Your task to perform on an android device: As I am also going to visit Brinnington on my trip to London, I should use the Omio app to look up the train schedules from London to Brinnington on the 15th November 2023 and return date of 20th November 2023.
Image 0: 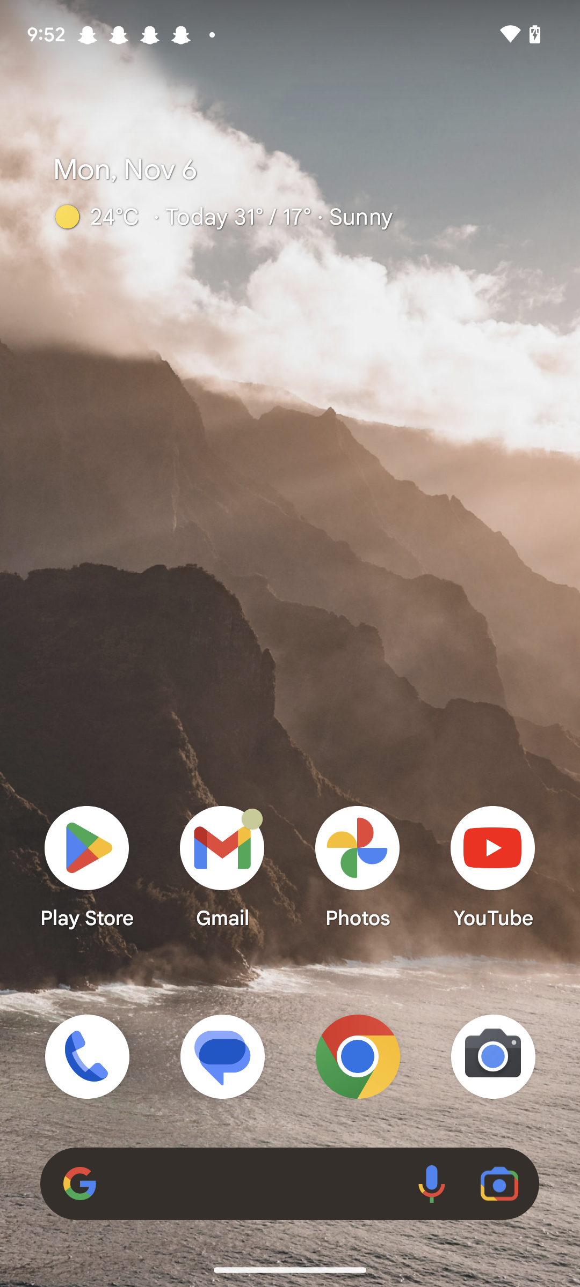
Open the omio app
Step 0: open app "Omio"
Image 1: 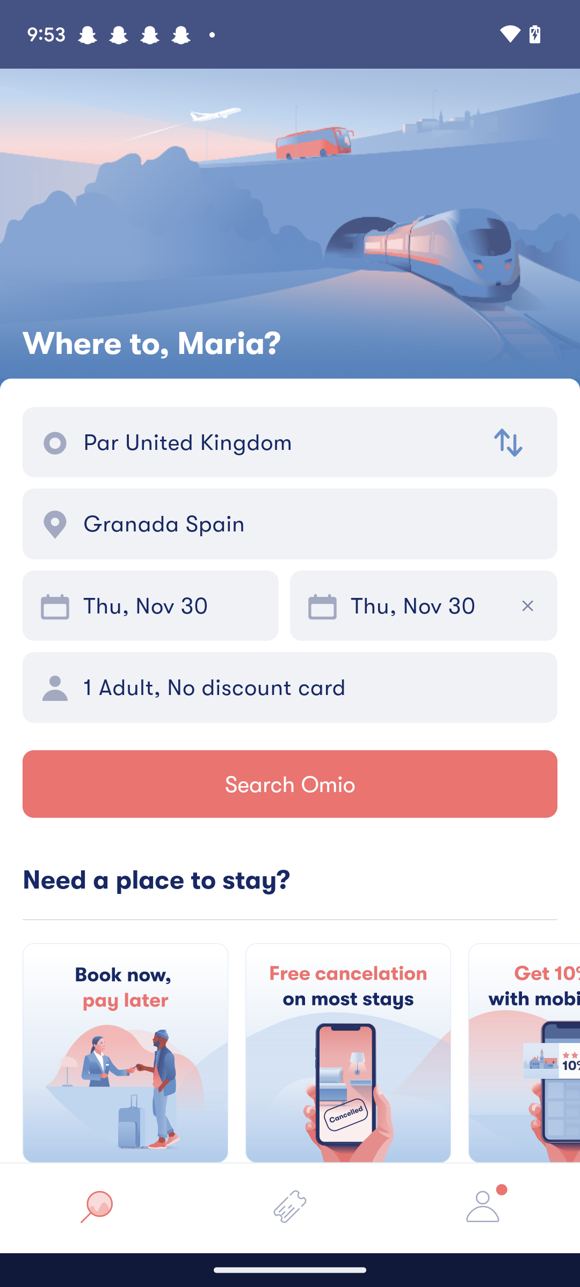
Click on the origin text box
Step 1: click (279, 442)
Image 2: 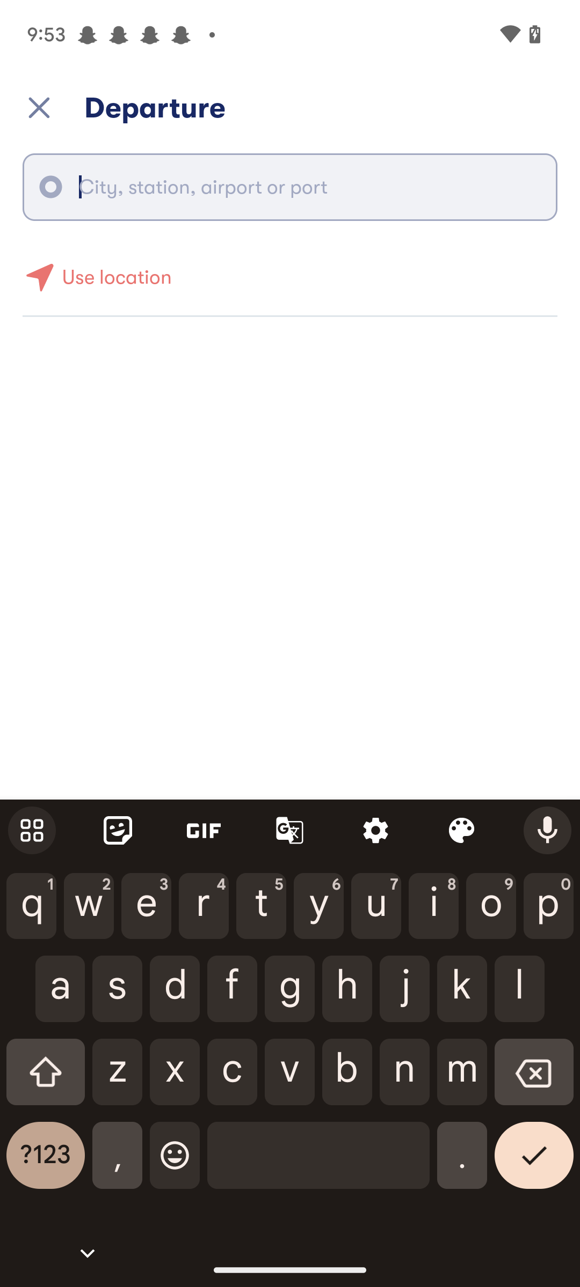
Search for london
Step 2: type "London"
Image 3: 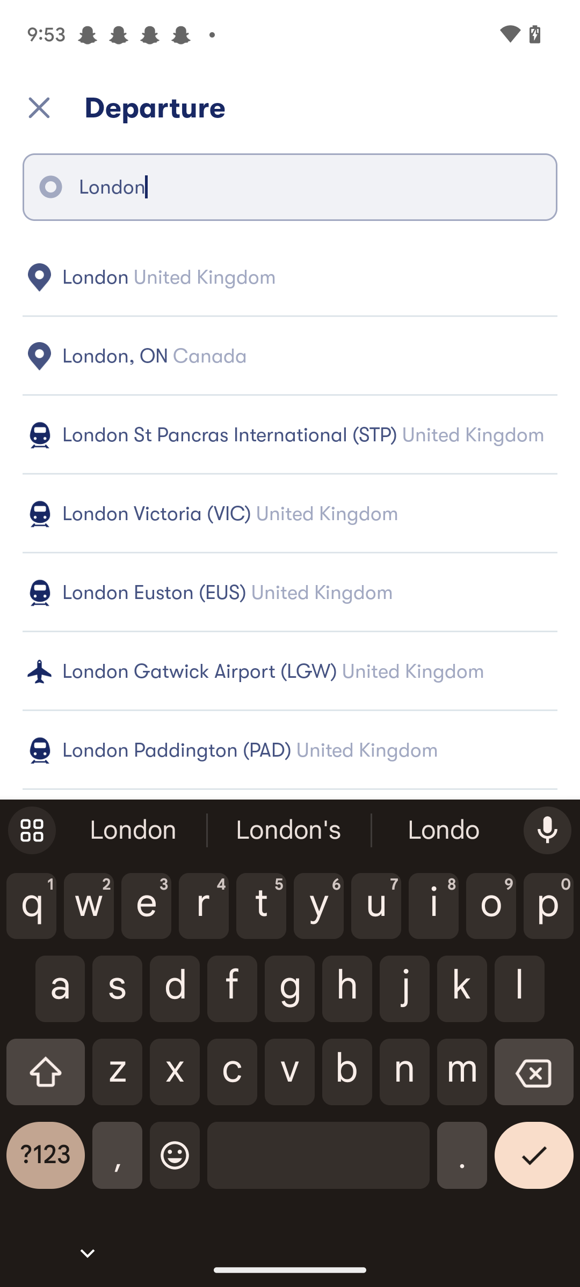
Click on the first result
Step 3: click (307, 277)
Image 4: 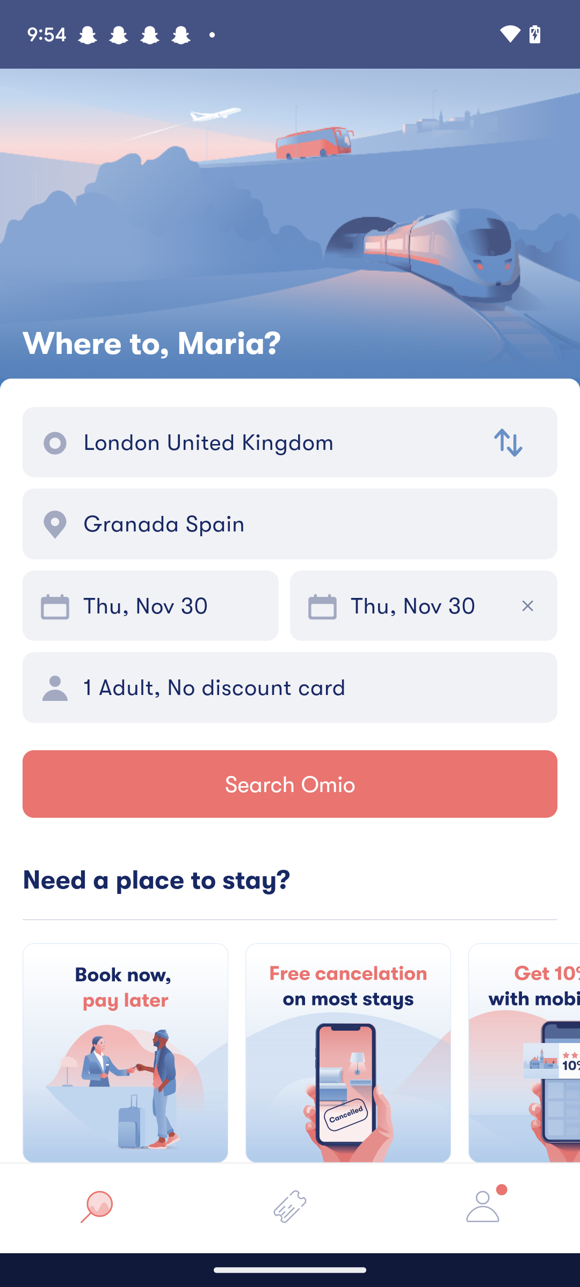
Click on the destination text box 
Step 4: click (312, 523)
Image 5: 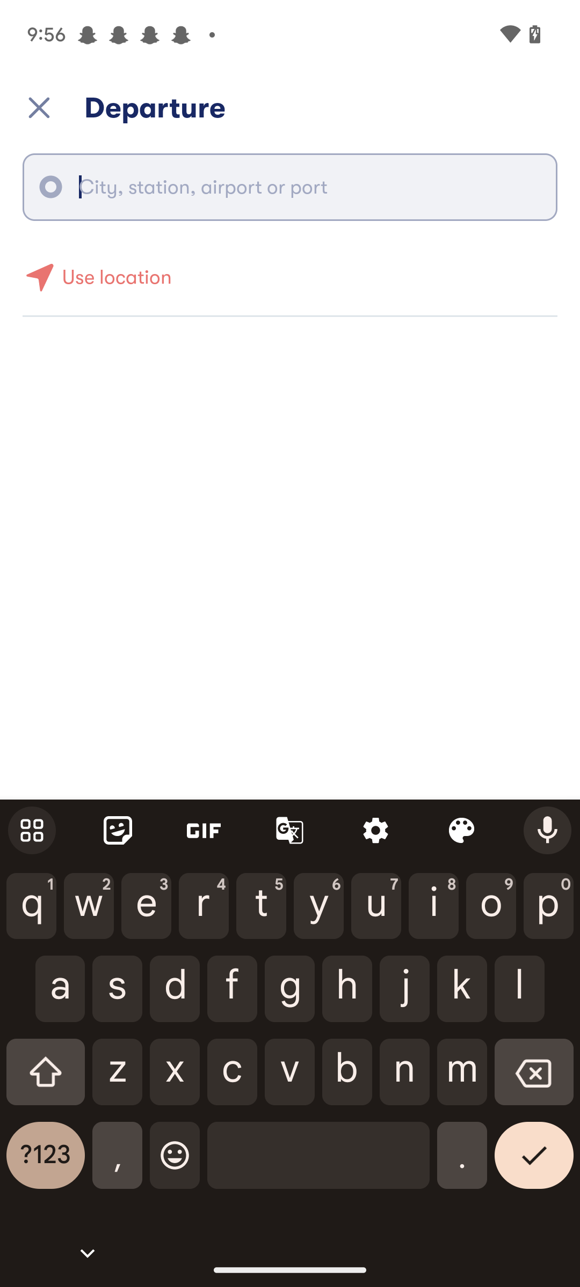
Search for Brinnington
Step 5: type "Brinnington"
Image 6: 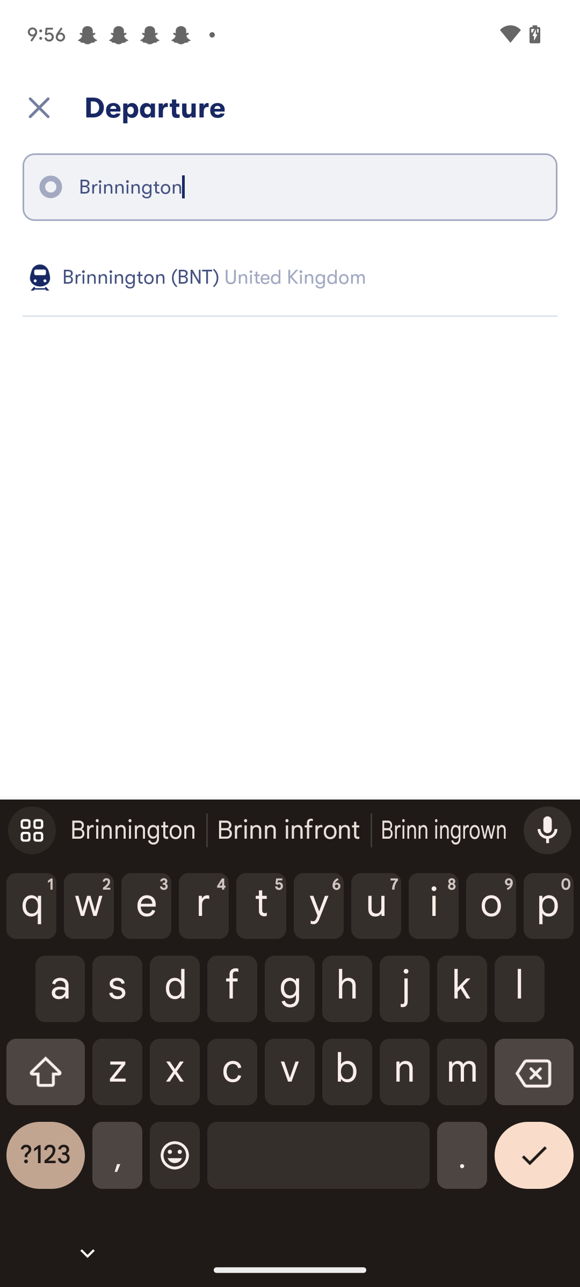
Click on the Brinnington (BNT) United Kingdom
Step 6: click (307, 277)
Image 7: 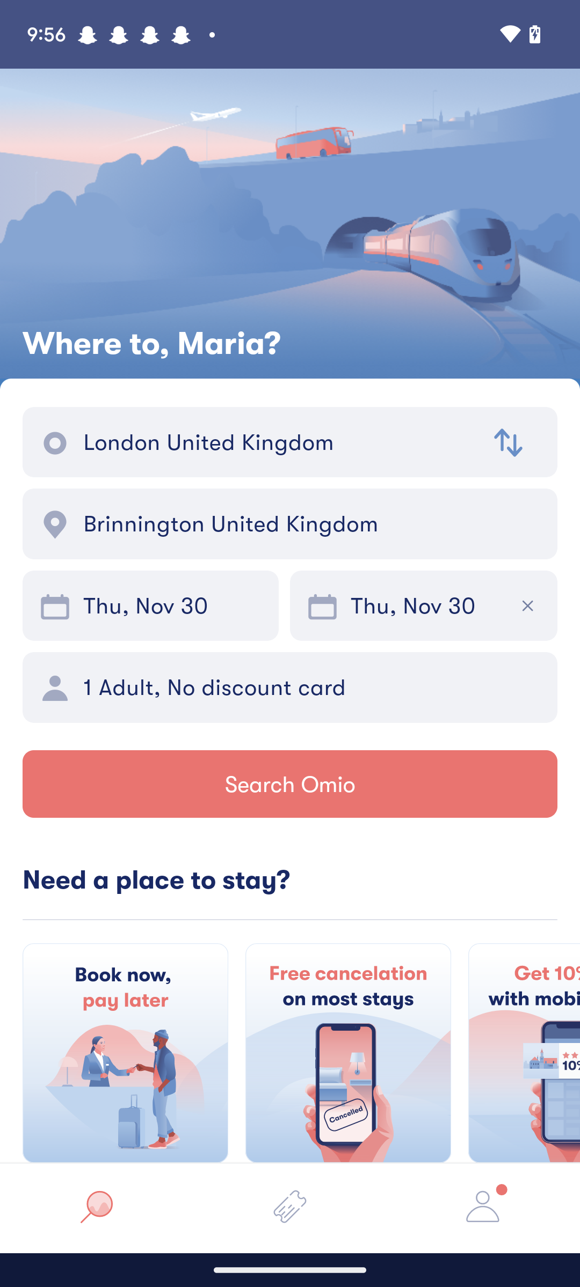
Click on the departure date section
Step 7: click (173, 605)
Image 8: 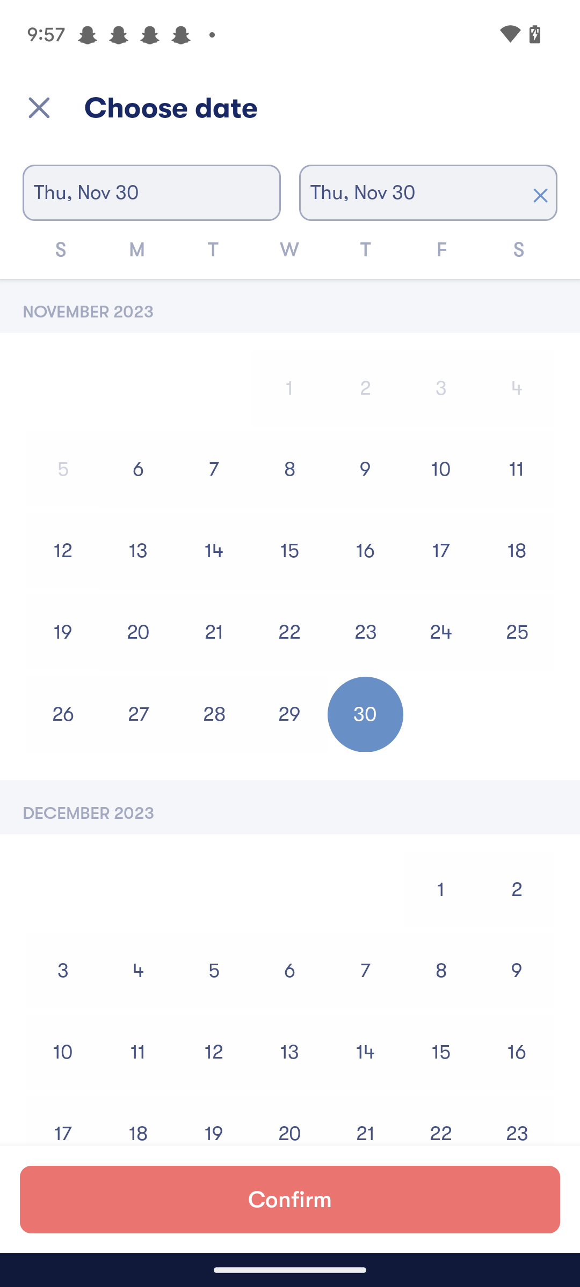
Select the departure date as 15 november 2023
Step 8: click (289, 551)
Image 9: 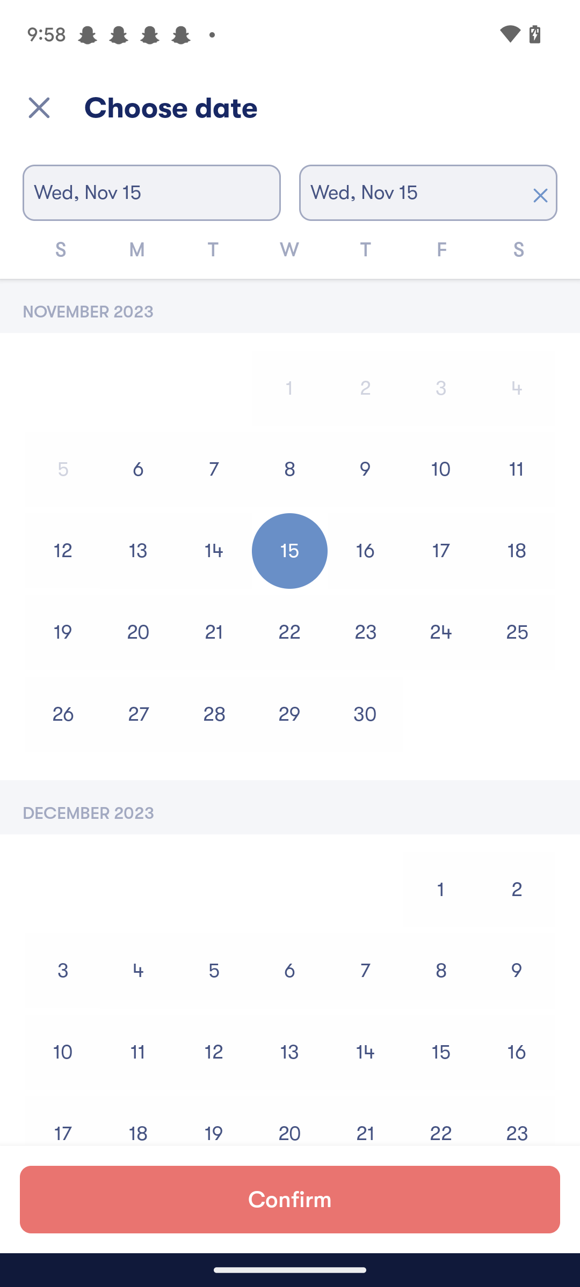
Click on the confirm button
Step 9: click (290, 1199)
Image 10: 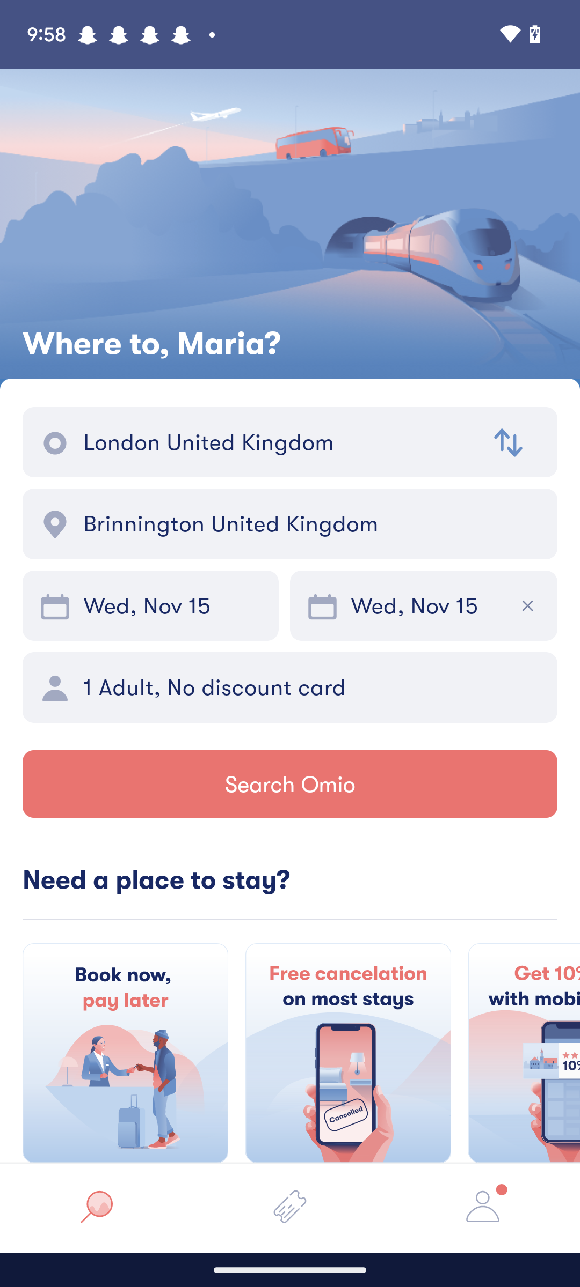
Click on the arrival date section
Step 10: click (435, 605)
Image 11: 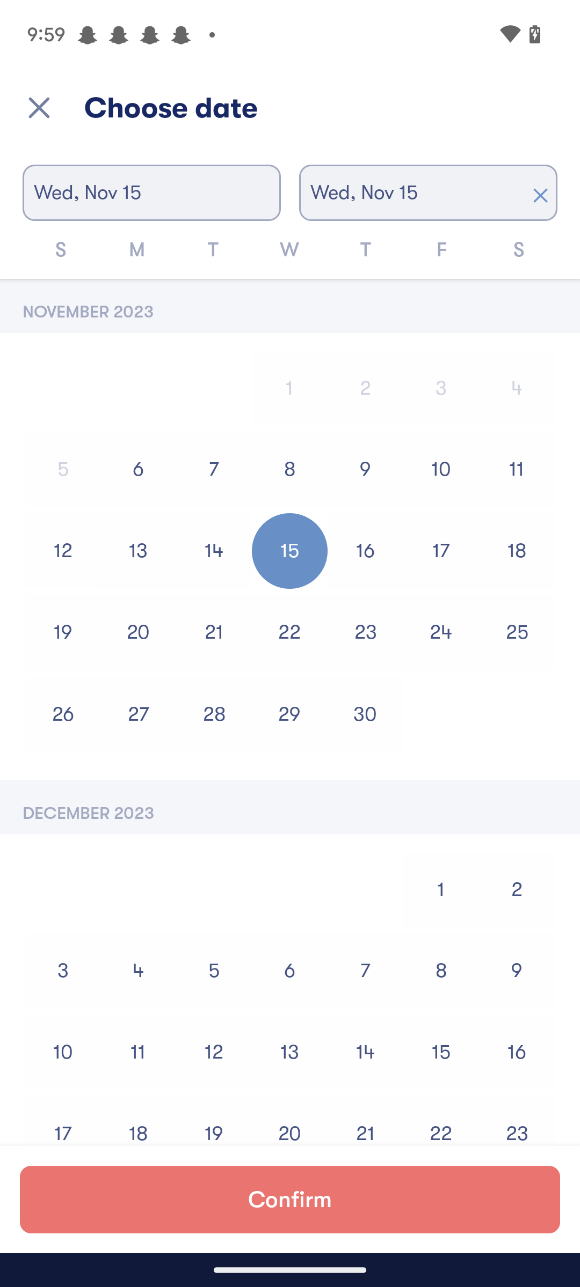
Select the arrival date as 20th November 2023
Step 11: click (138, 632)
Image 12: 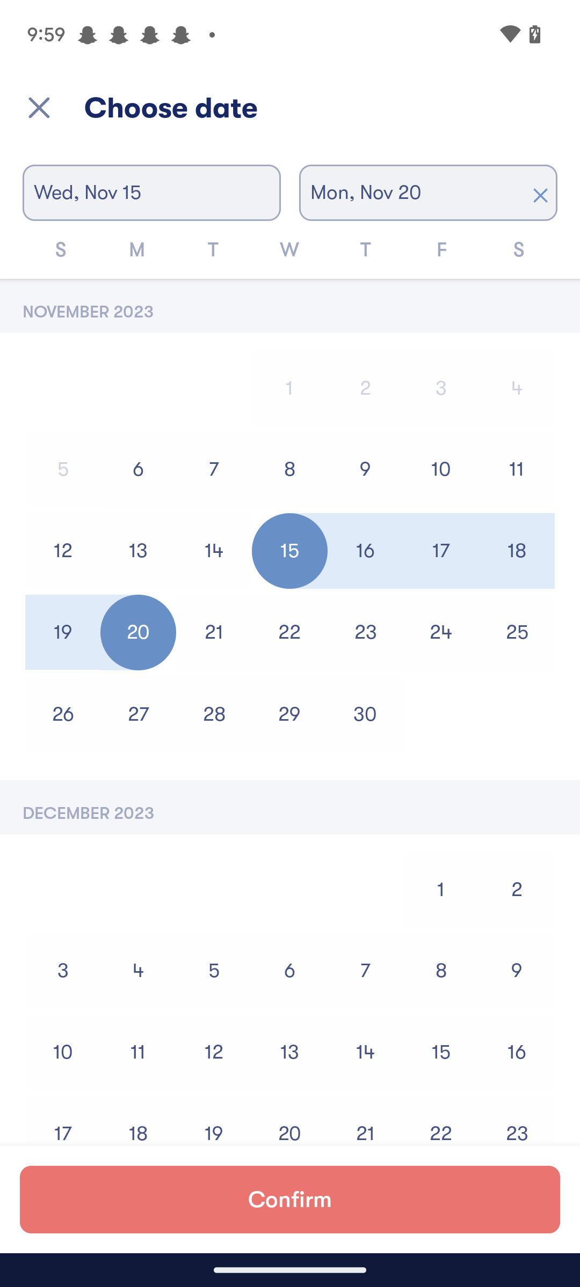
Click on the confirm button
Step 12: click (290, 1199)
Image 13: 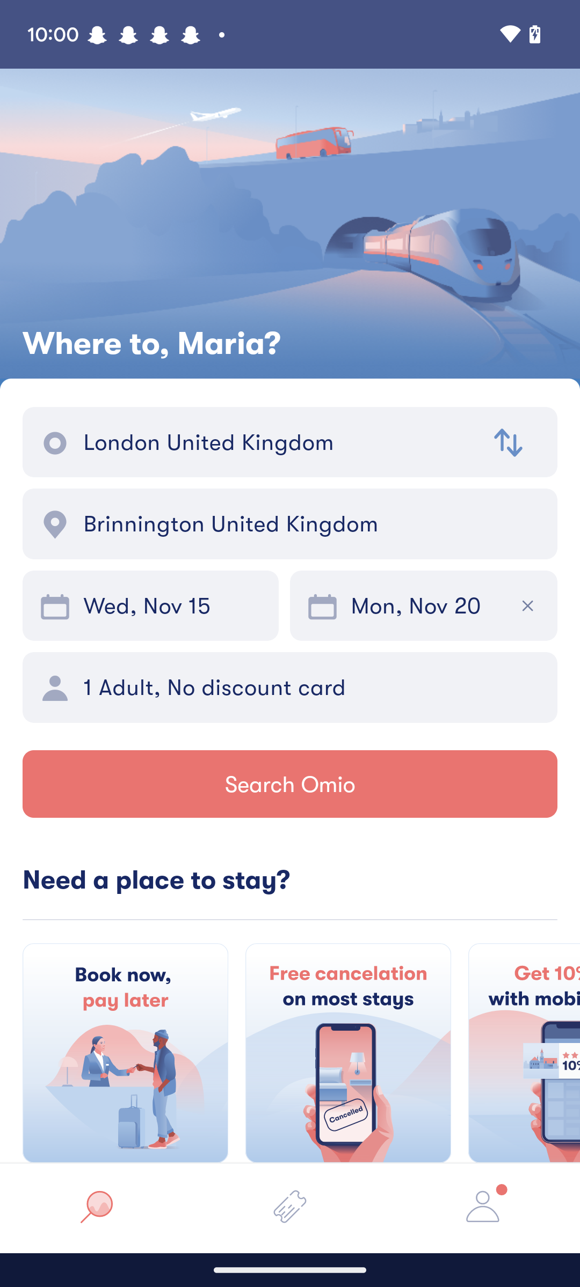
Click on the search omio button
Step 13: click (290, 784)
Image 14: 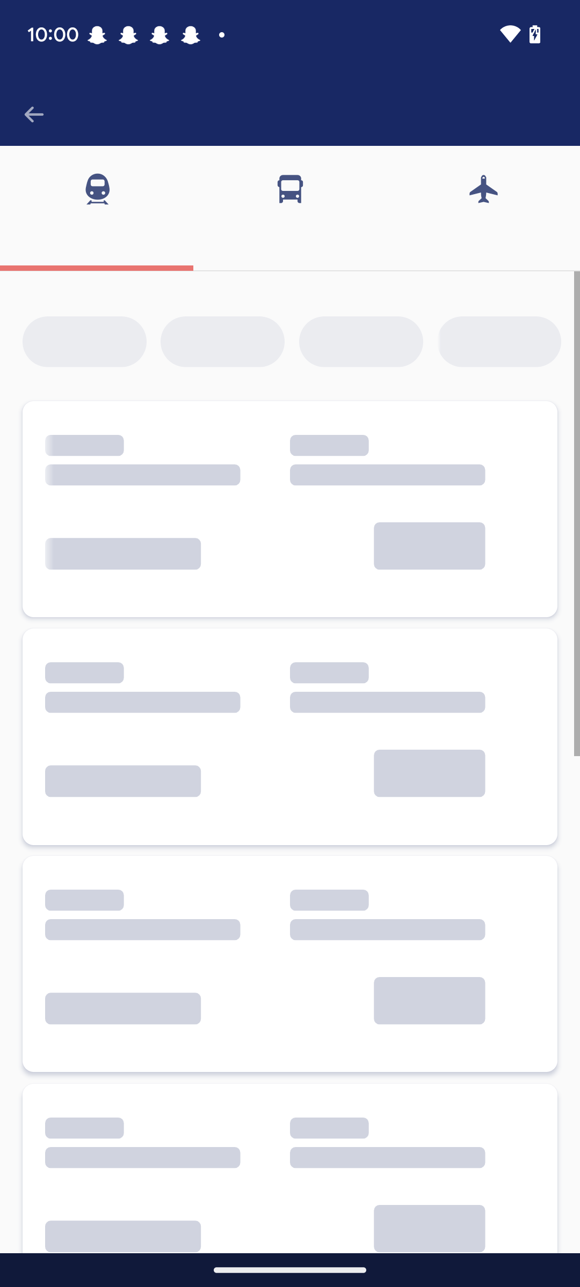
Click on the search omio button
Step 14: wait